Your task to perform on an android device: Sign out of the Mondly language App
Image 0: 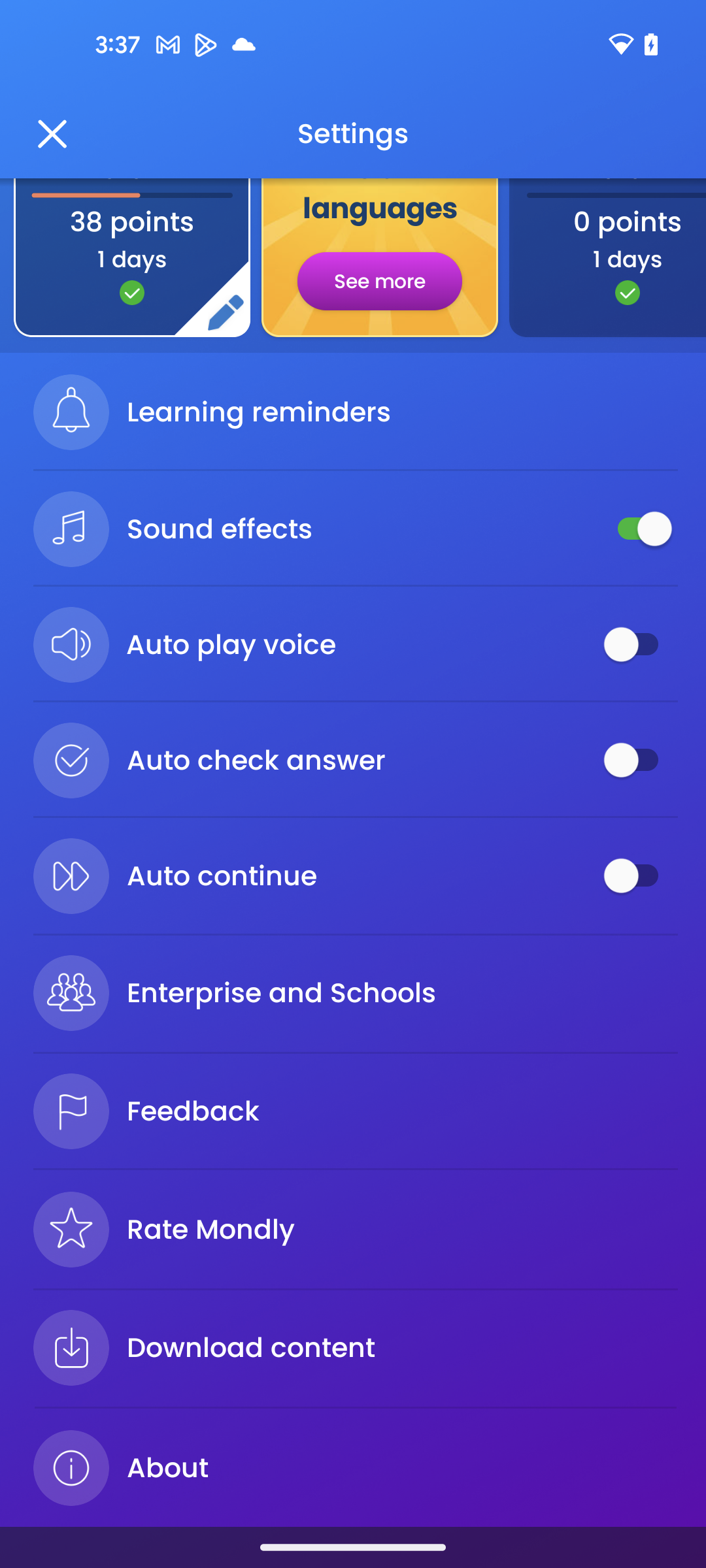
Swipe down for My Account details
Step 0: scroll up
Image 1: 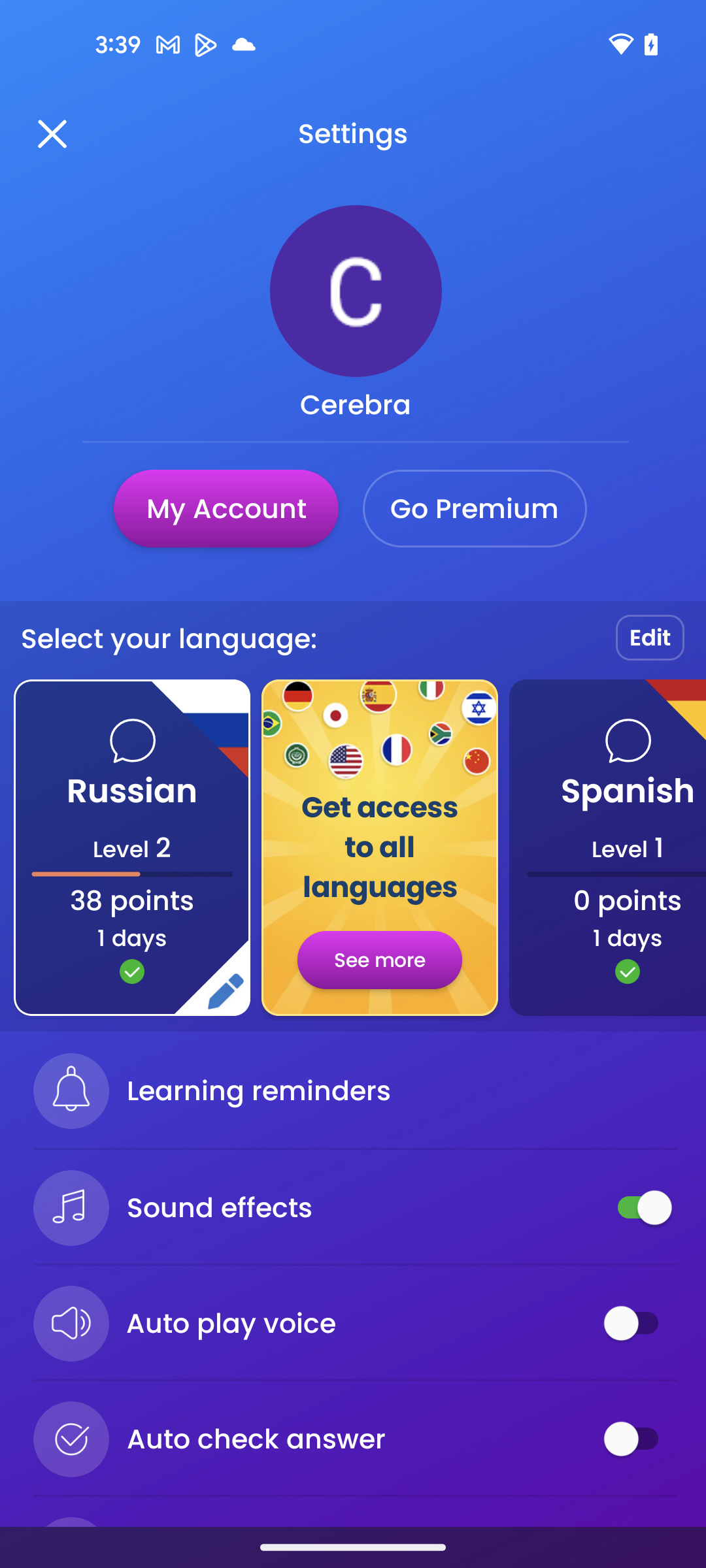
Click on My Account button
Step 1: click (226, 508)
Image 2: 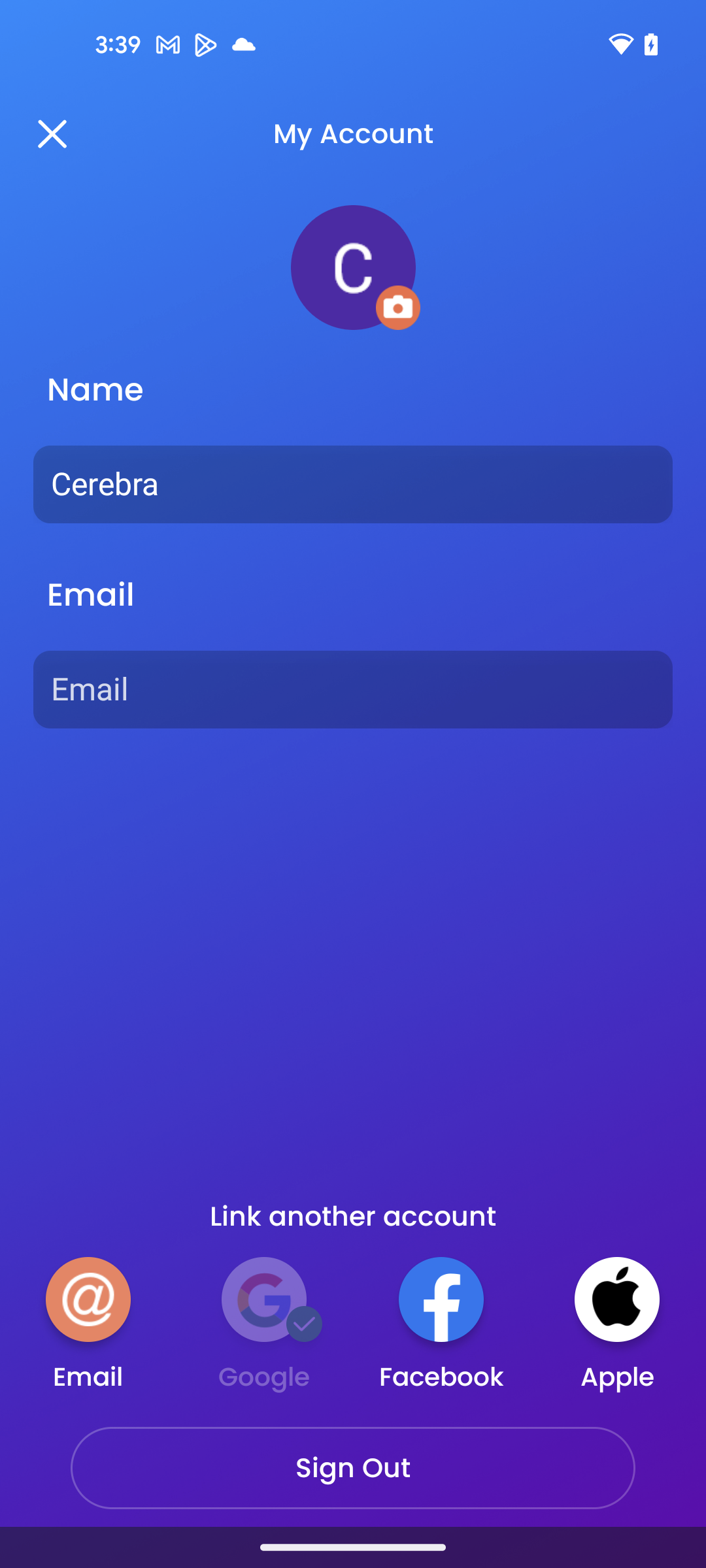
Click on Sign Out button at the bottom of the screen  
Step 2: click (352, 1468)
Image 3: 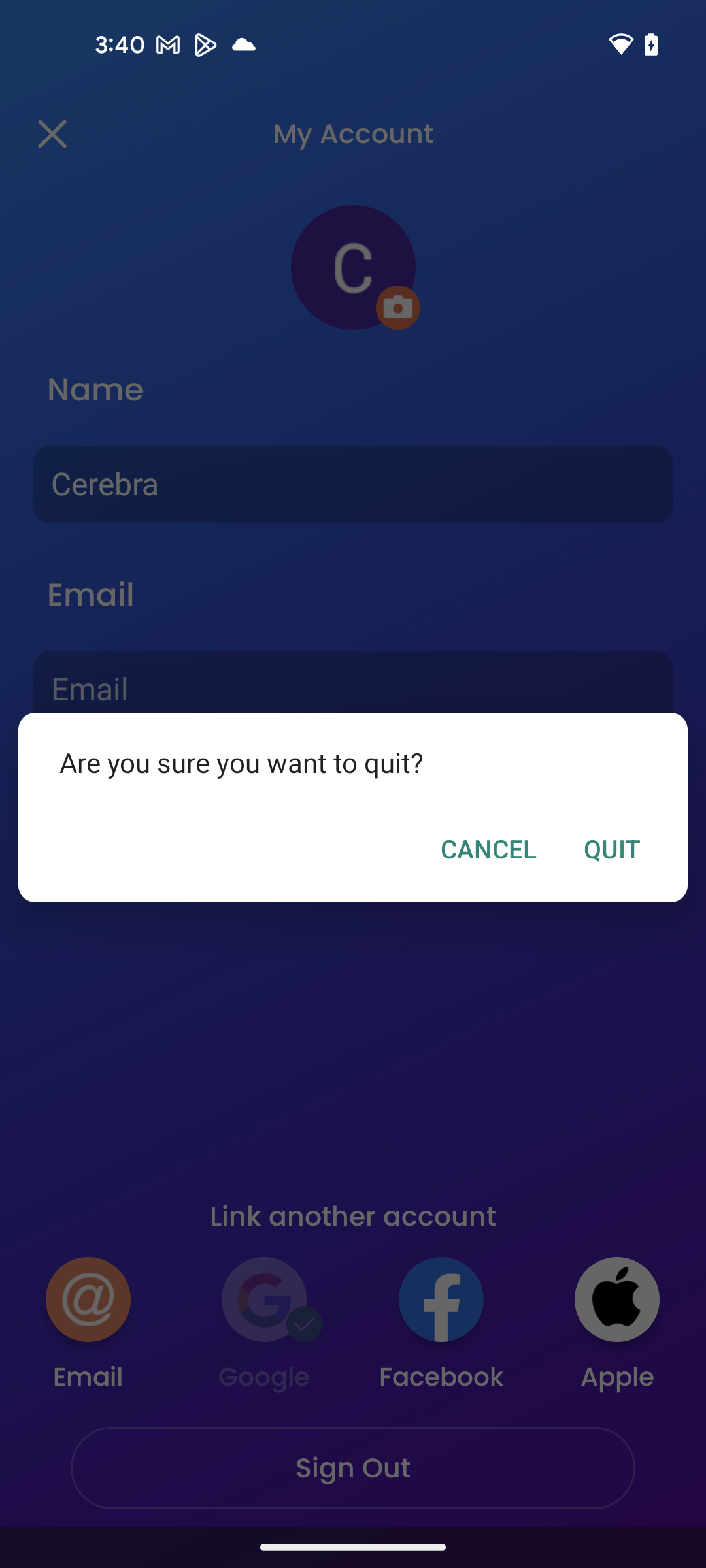
Click on the Quit button in the pop up
Step 3: click (611, 848)